Your task to perform on an android device: My eyes suffered from the small font size while reading Qualityland book, so I changed it in the Play Books app.
Image 0: 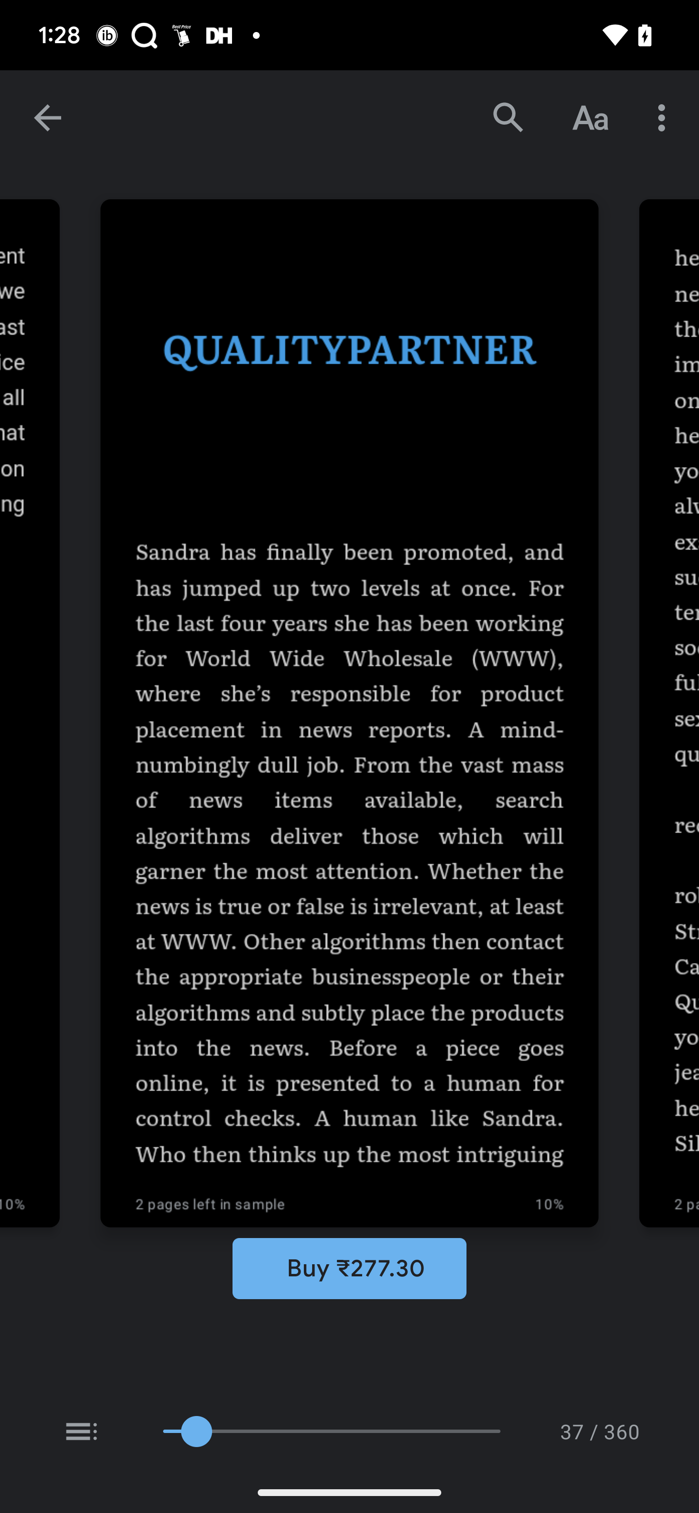
Click on the font option Aa to change the size
Step 0: click (590, 117)
Image 1: 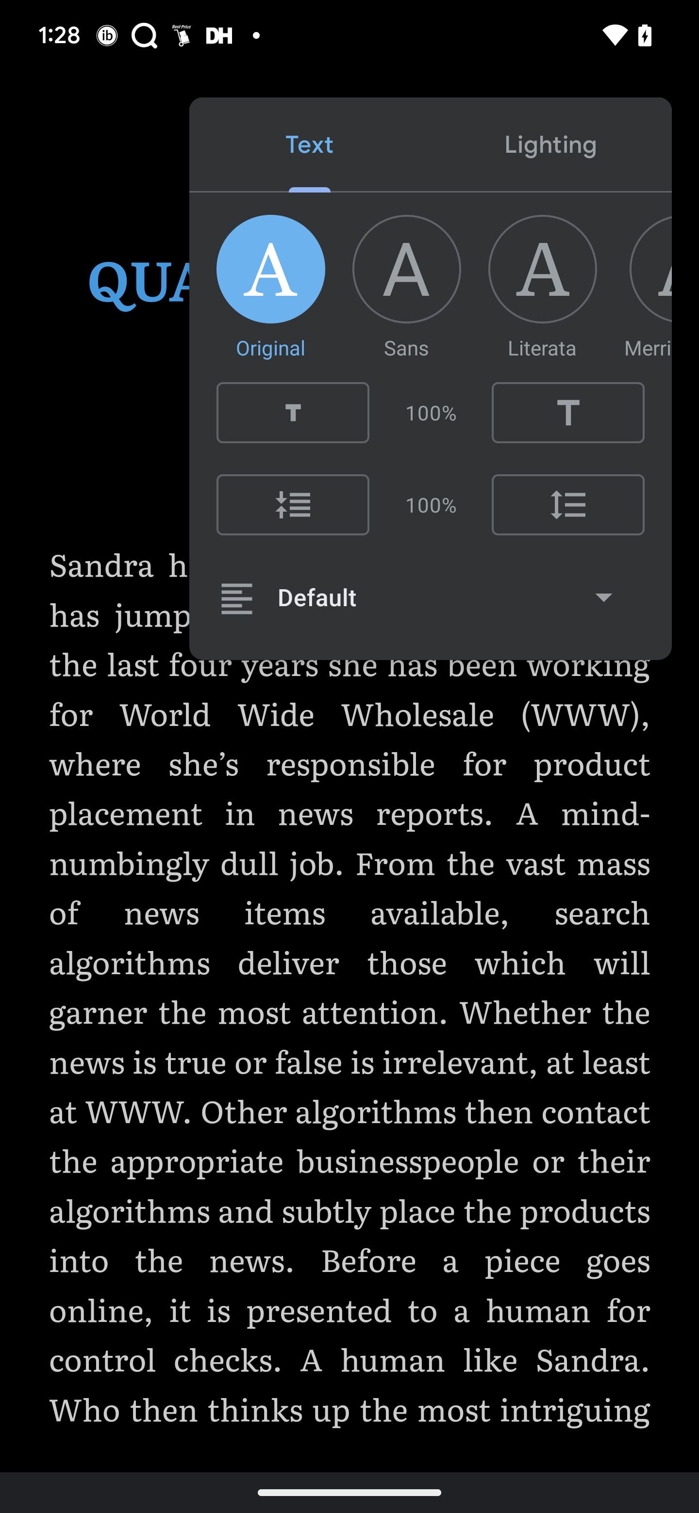
Click on the T button to change the size
Step 1: click (568, 413)